Your task to perform on an android device: Open the TripAdvisor app and Plan a sightseeing itinerary.
Image 0: 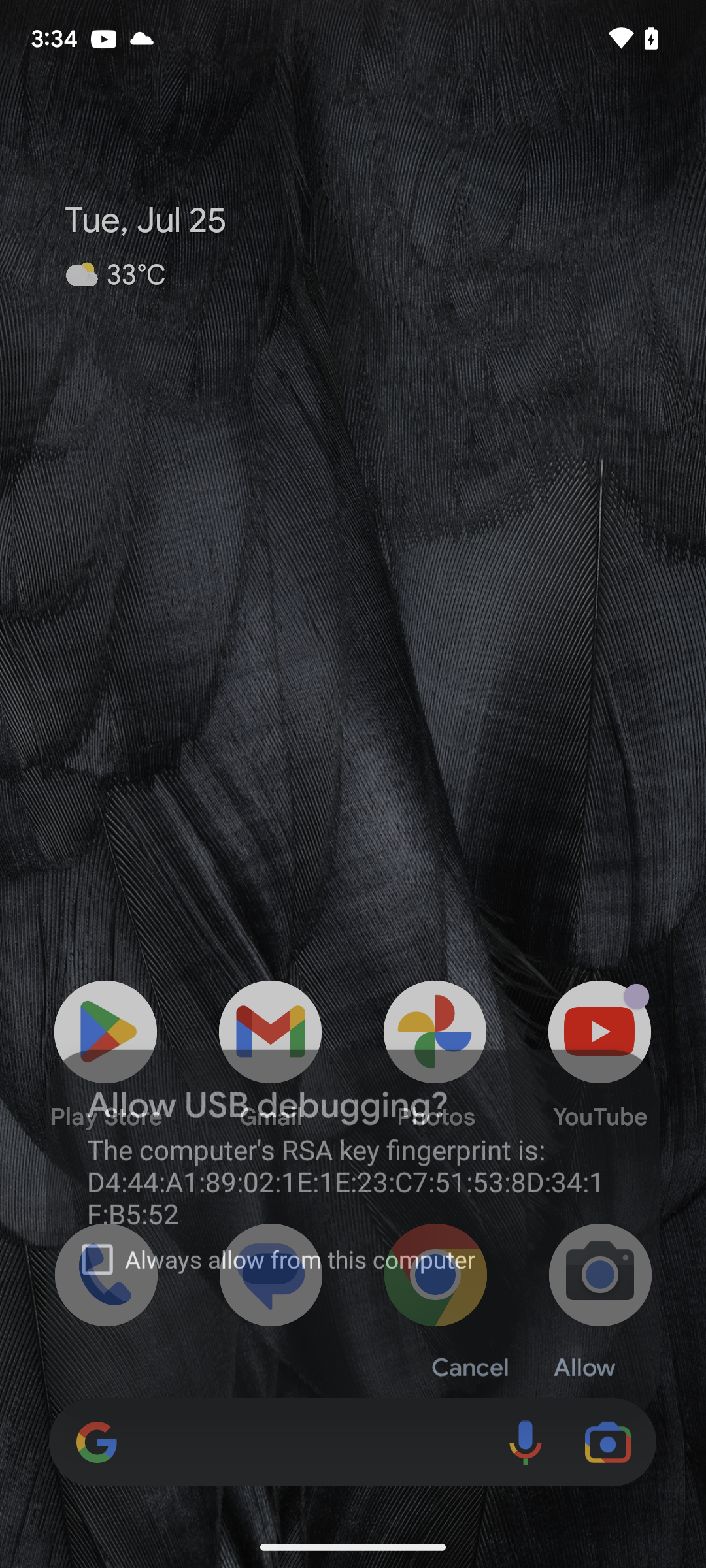
Open the TripAdvisor app.
Step 0: wait
Image 1: 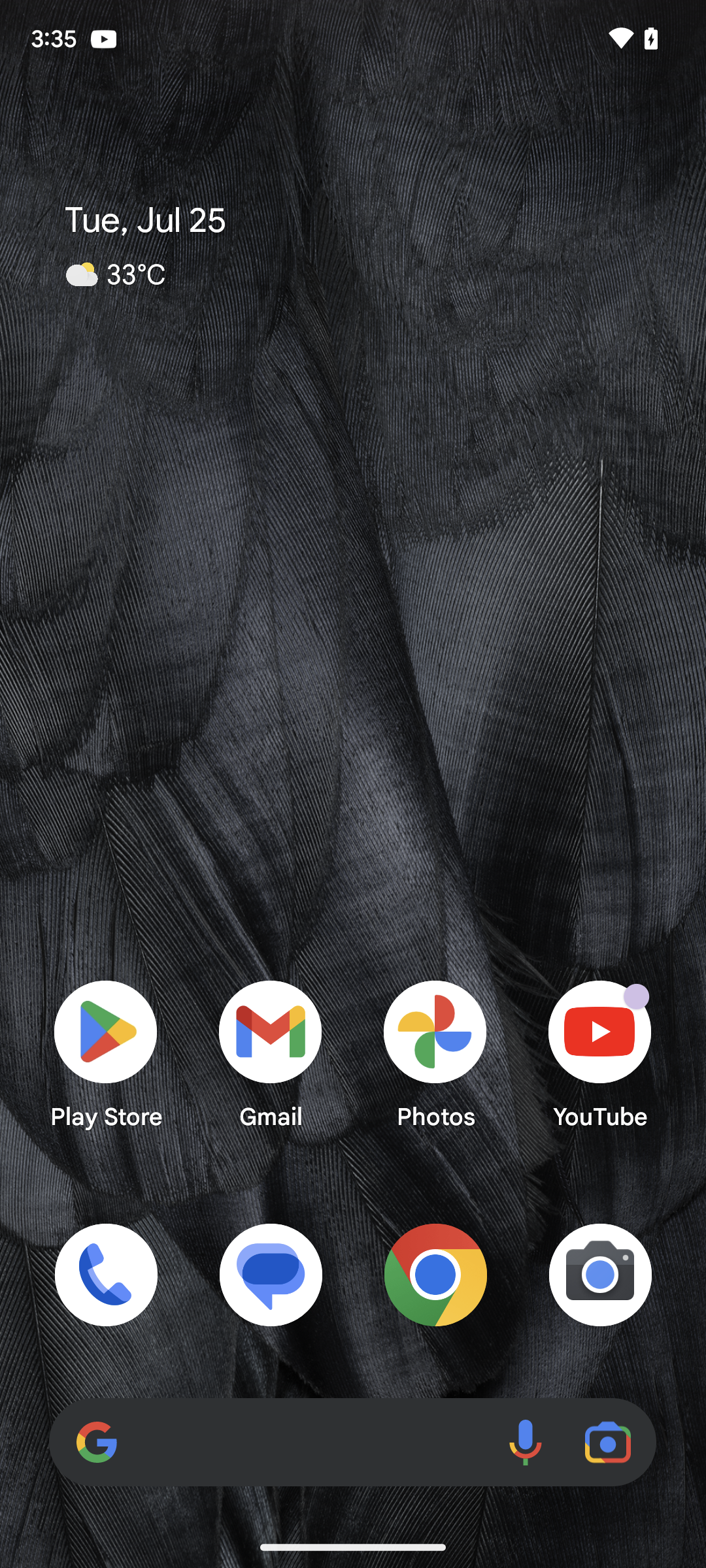
Open the TripAdvisor app.
Step 1: open app "Tripadvisor"
Image 2: 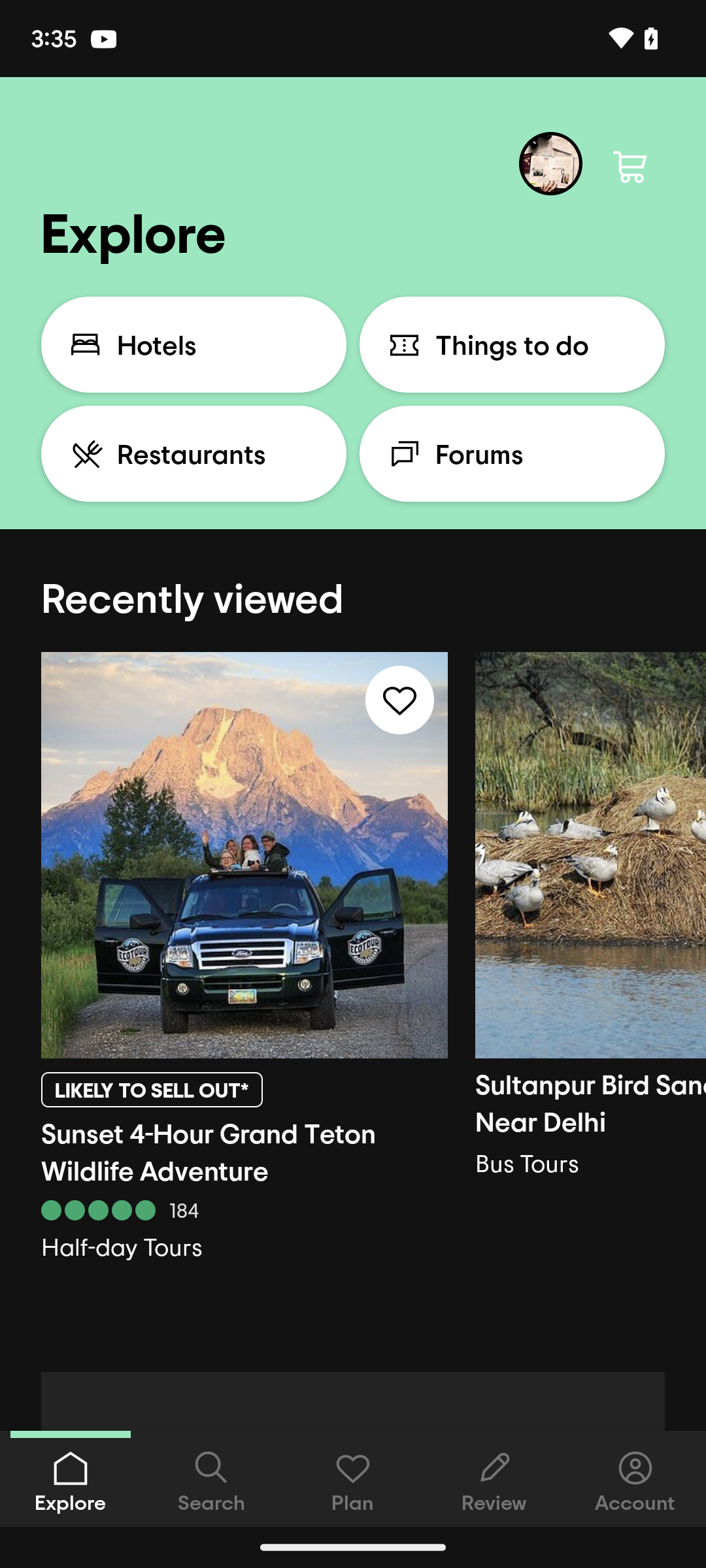
Click on the first image present on the screen.
Step 2: click (244, 855)
Image 3: 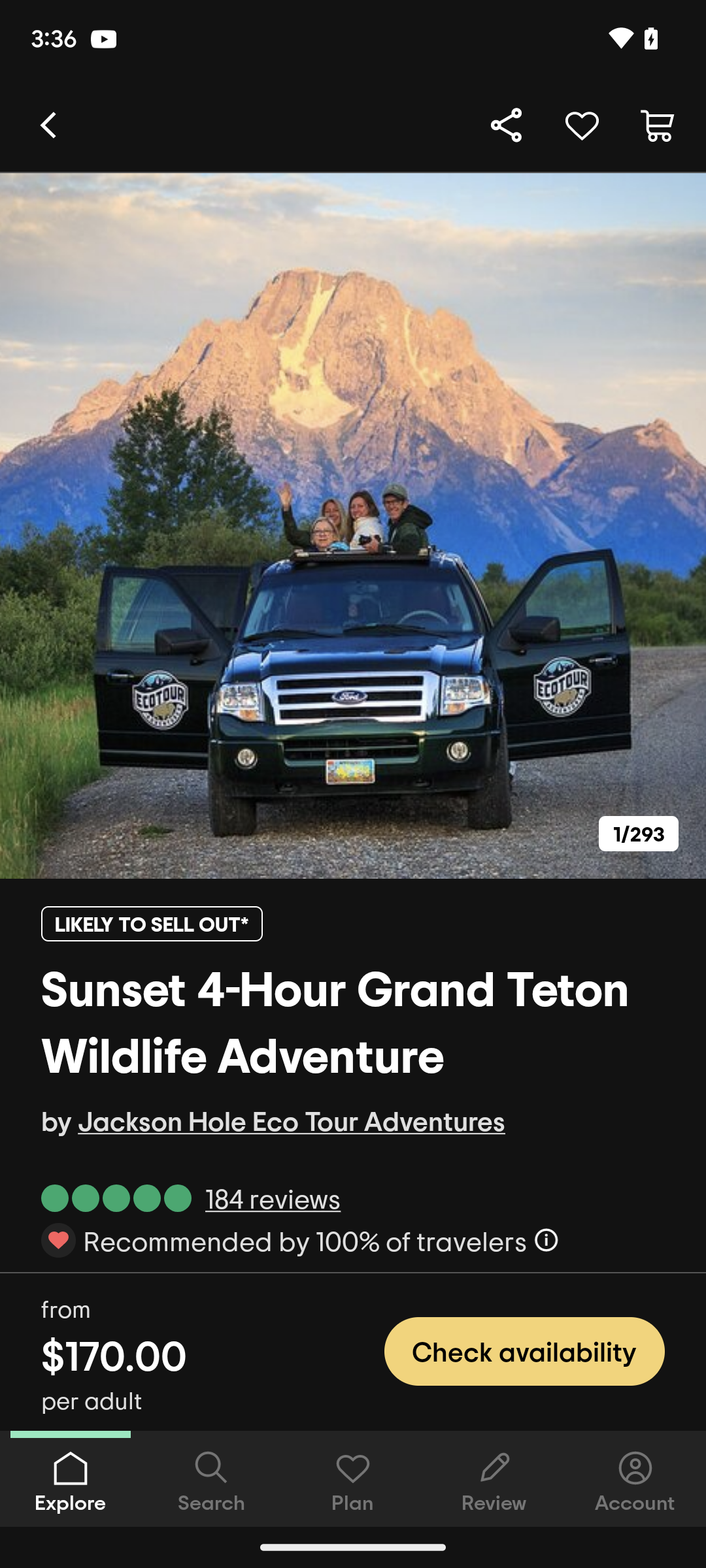
Scroll up to view the itinerary.
Step 3: scroll down
Image 4: 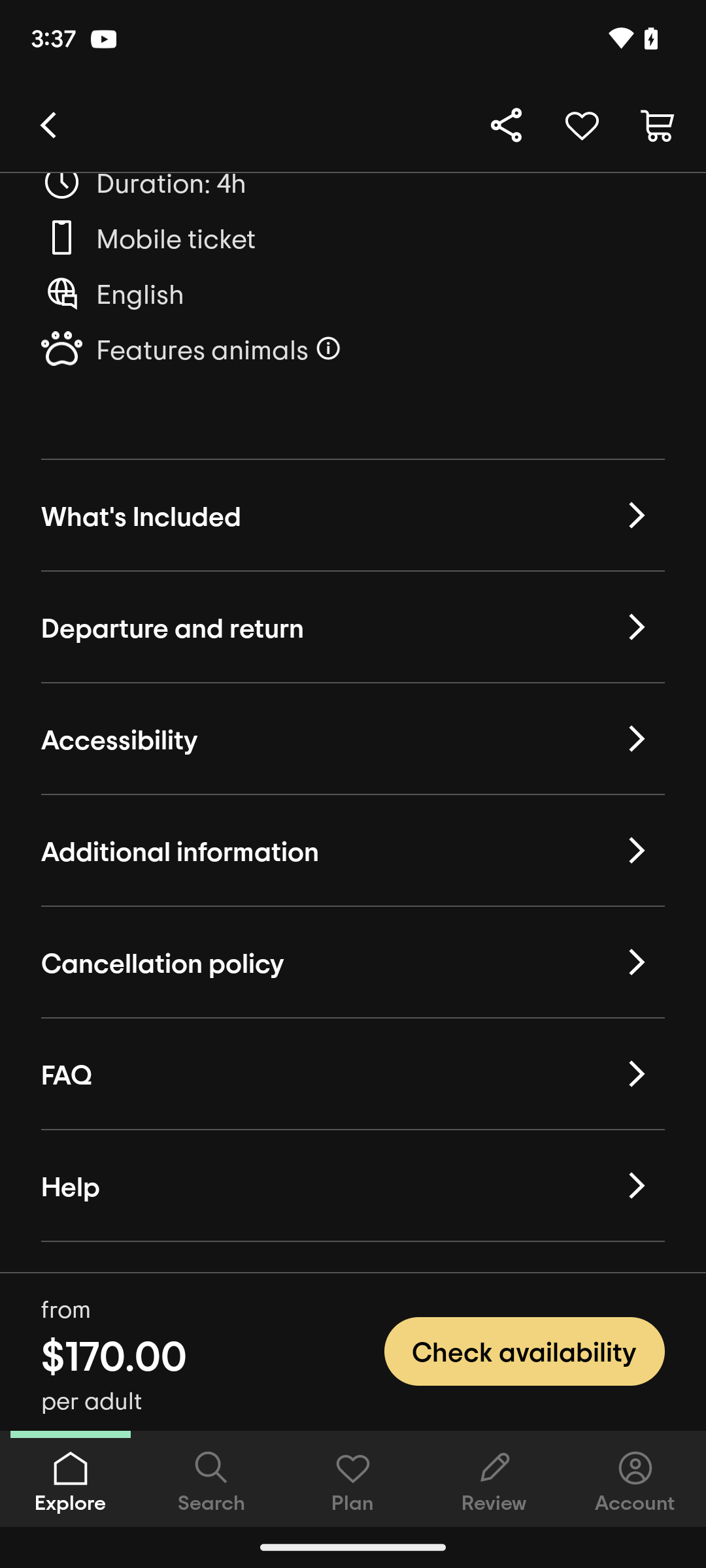
Scroll up to view the itinerary.
Step 4: scroll down
Image 5: 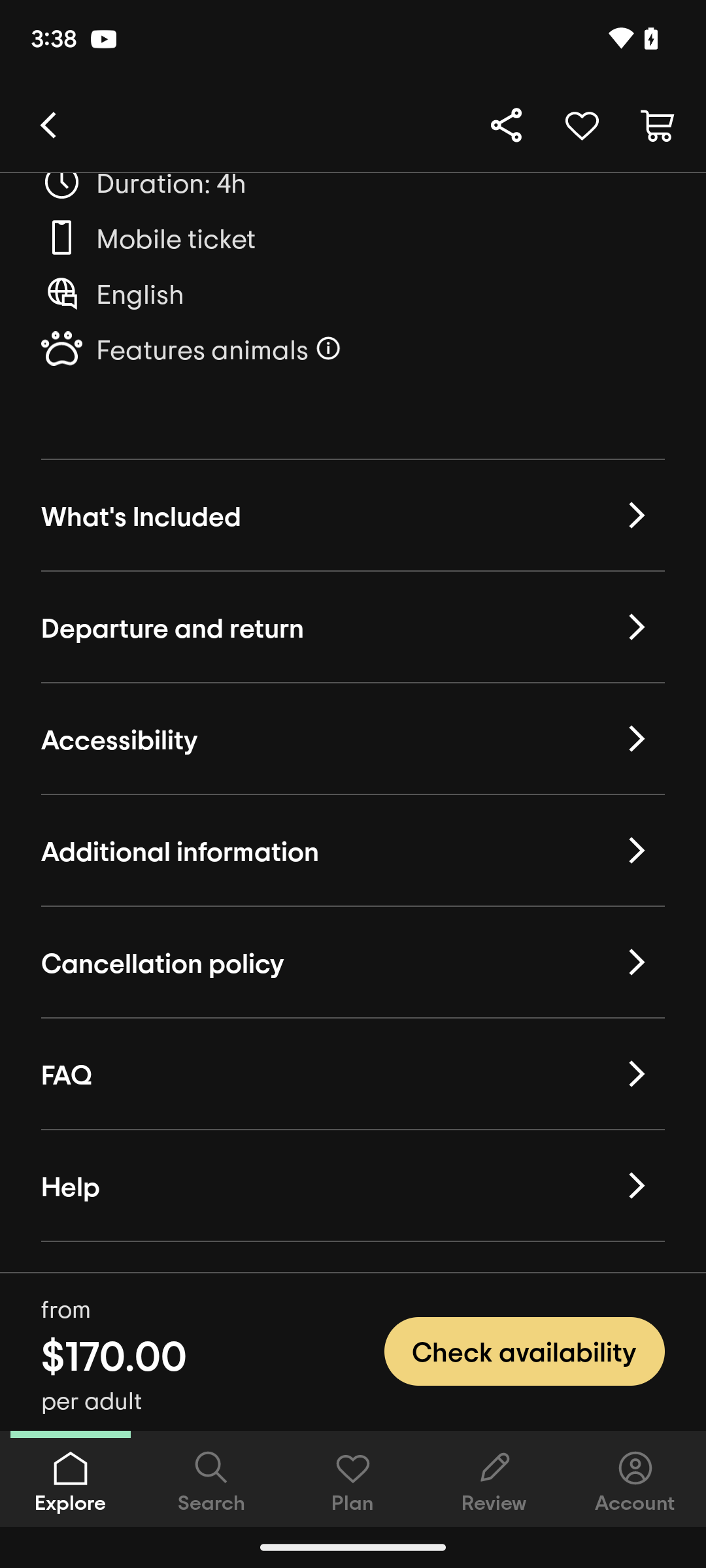
Scroll up to view the itinerary.
Step 5: scroll down
Image 6: 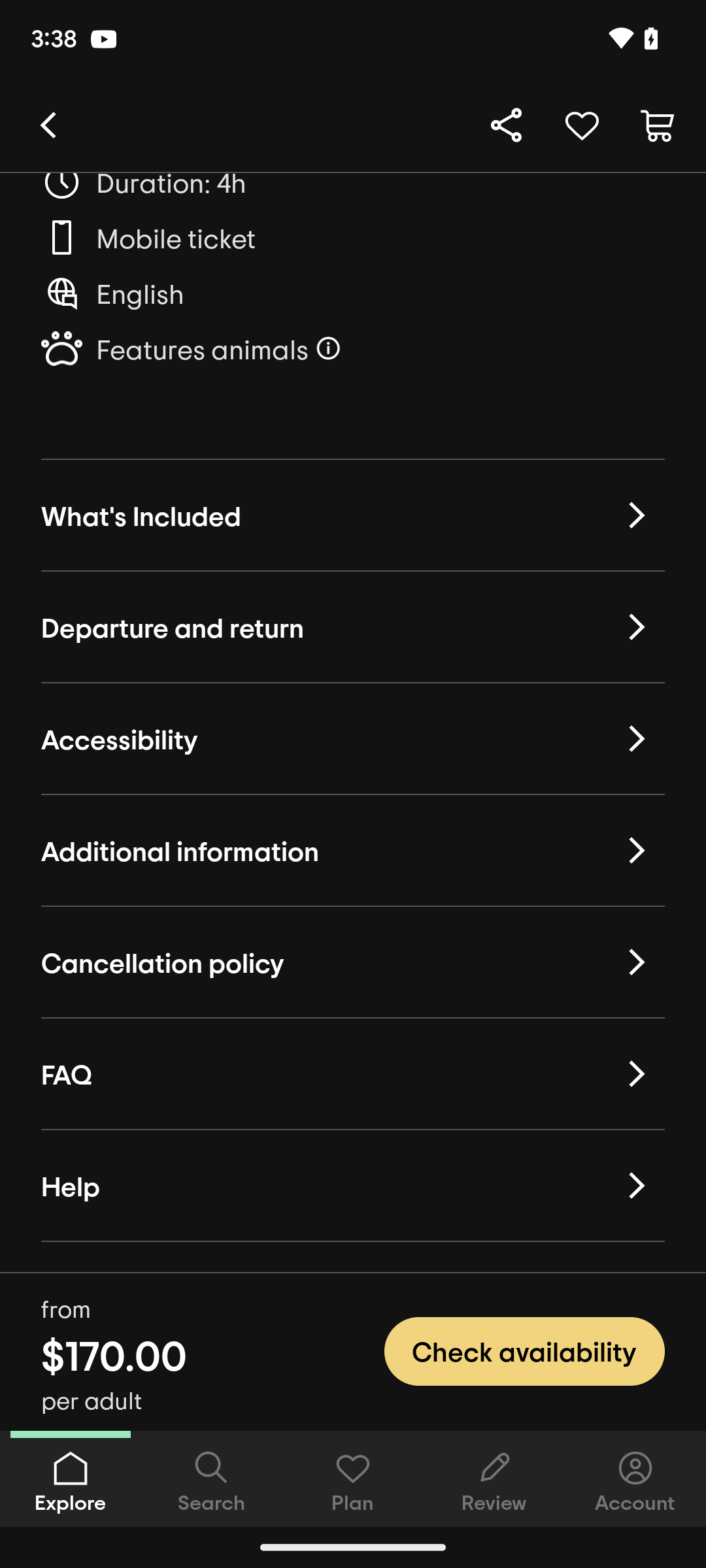
Scroll up to view the itinerary.
Step 6: scroll down
Image 7: 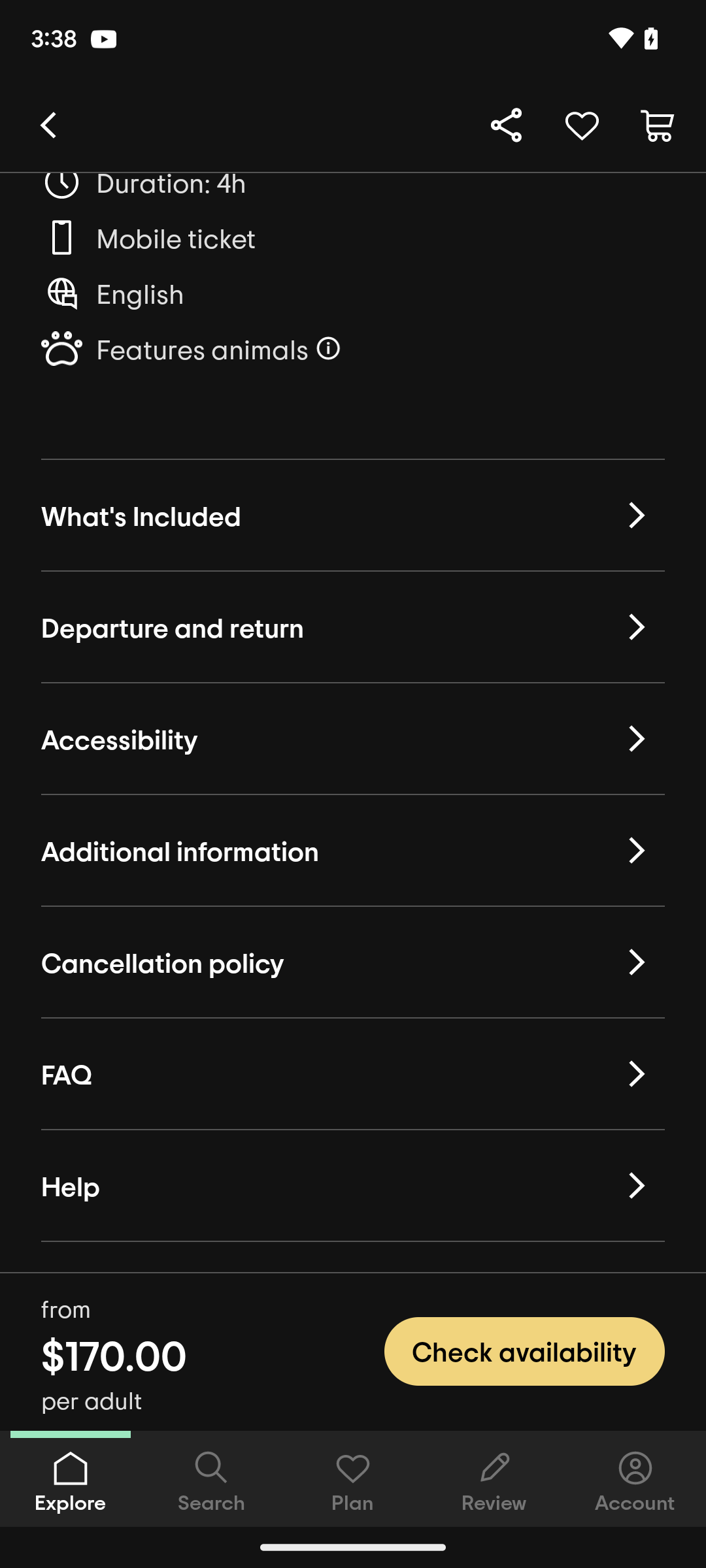
Scroll up to view the itinerary.
Step 7: wait